Your task to perform on an android device: In order to increase my knowledge about the currency exchange rates,I want to know the history of GBP to EUR exchange rates for the last 5 years.
Image 0: 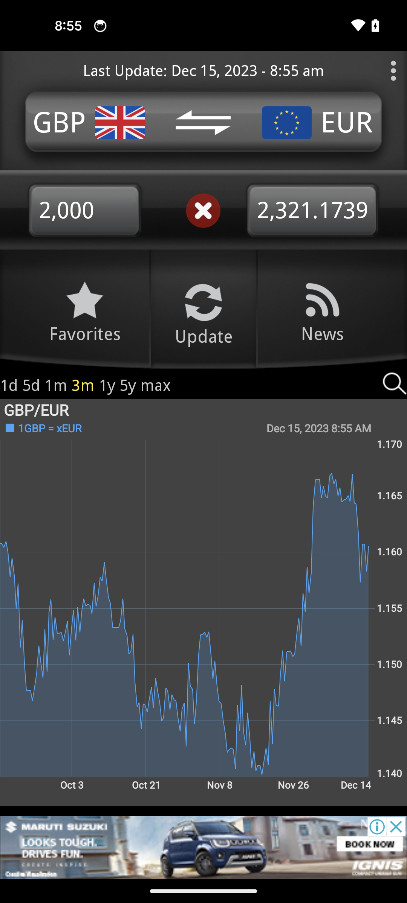
Tap on the timeframe option
Step 0: click (85, 385)
Image 1: 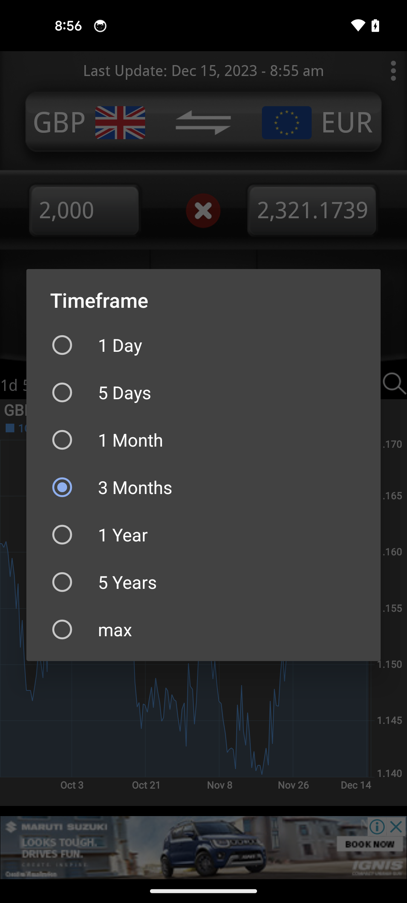
Select the 5 years option
Step 1: click (203, 582)
Image 2: 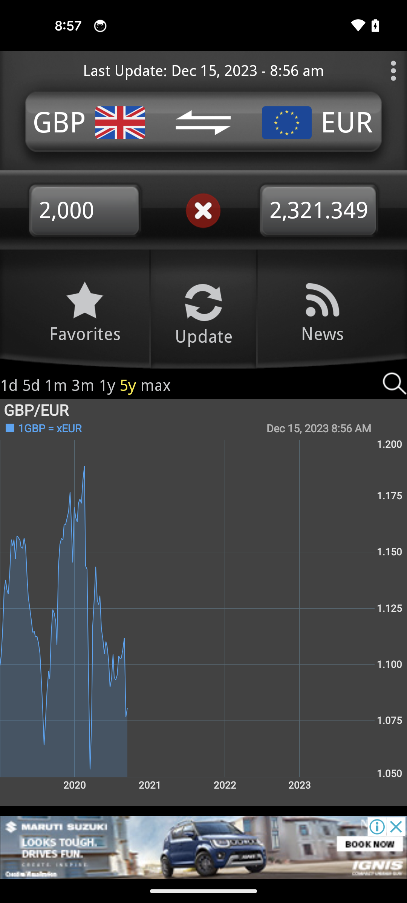
Select the 5 years option
Step 2: wait